Your task to perform on an android device: Filter the search for women's shoes in size 43 on the Joom app.
Image 0: 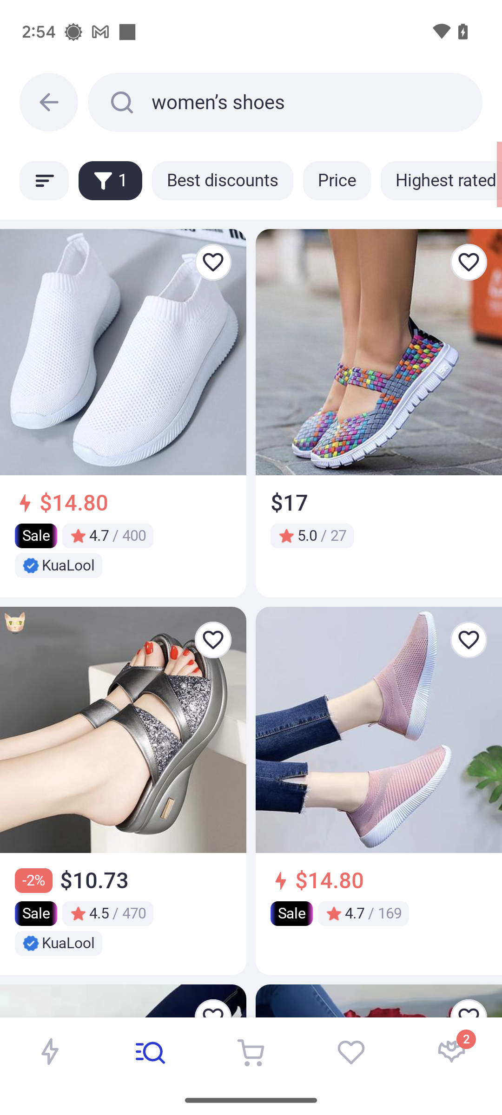
Click on  the filter icon.
Step 0: click (110, 180)
Image 1: 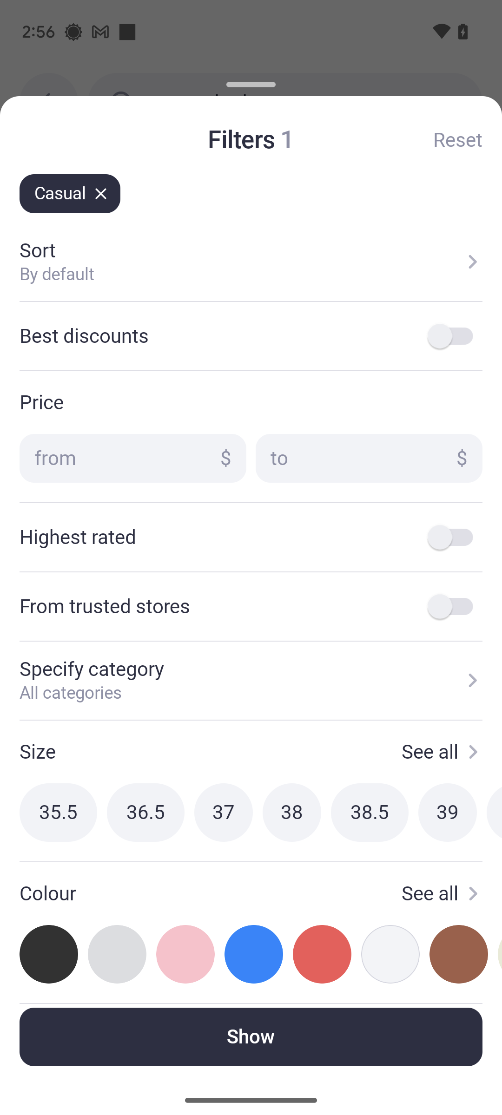
In the size tab click on the See all.
Step 1: click (437, 752)
Image 2: 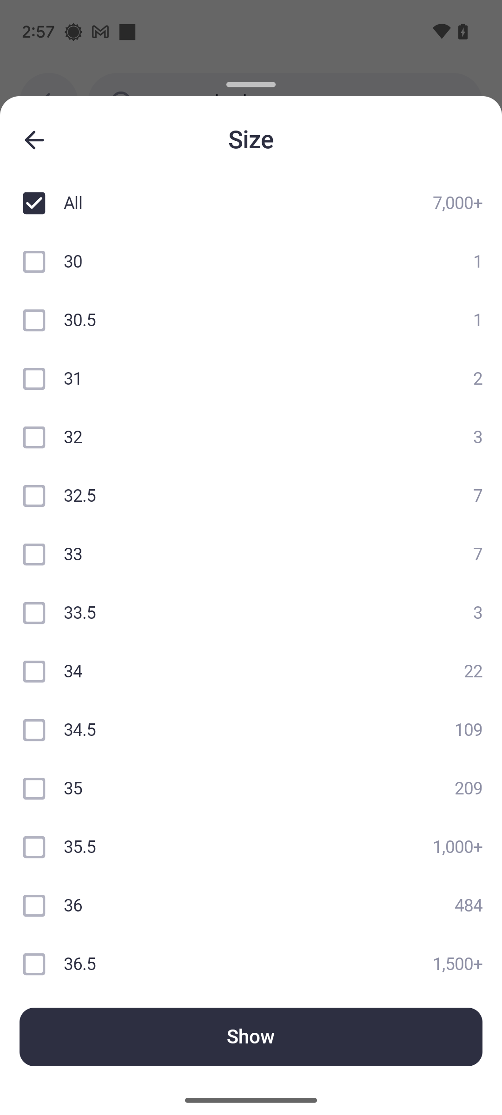
Scroll up to find the shoe size 43.
Step 2: scroll down
Image 4: 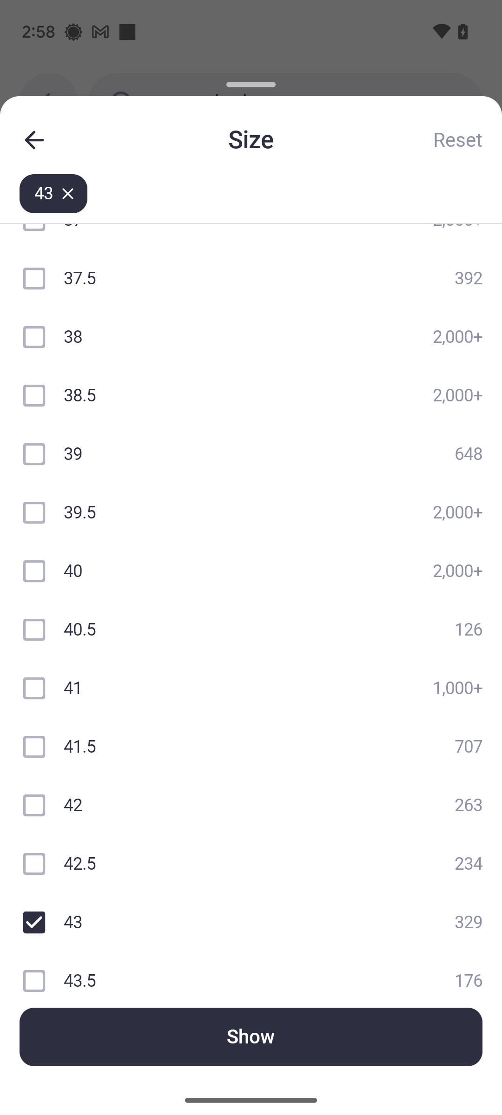
Click on the Show at the bottom of the screen.
Step 4: click (251, 1040)